Your task to perform on an android device: There is a 1 second recorded audio in my recording list and I don't need it anymore so I want to remove this audio from my phone, so delete this 1 second recorded audio in the Voice Recorder app.
Image 0: 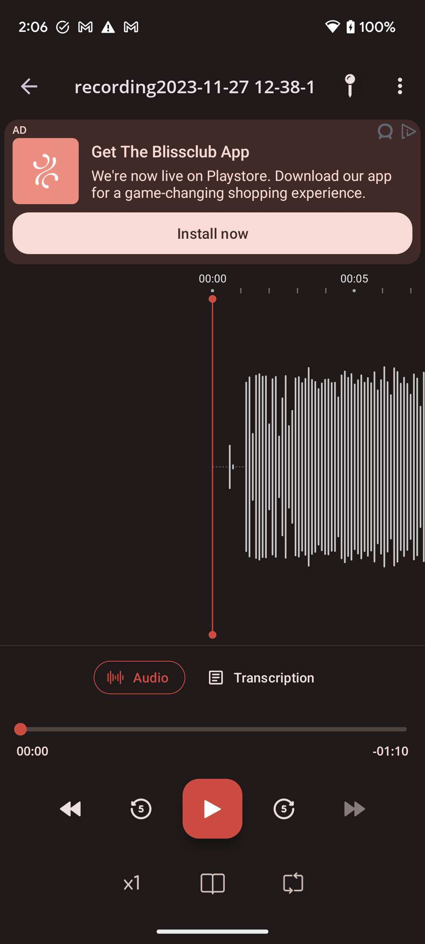
Go back to the previous page to view the audio file of 1 second.
Step 0: press back button
Image 1: 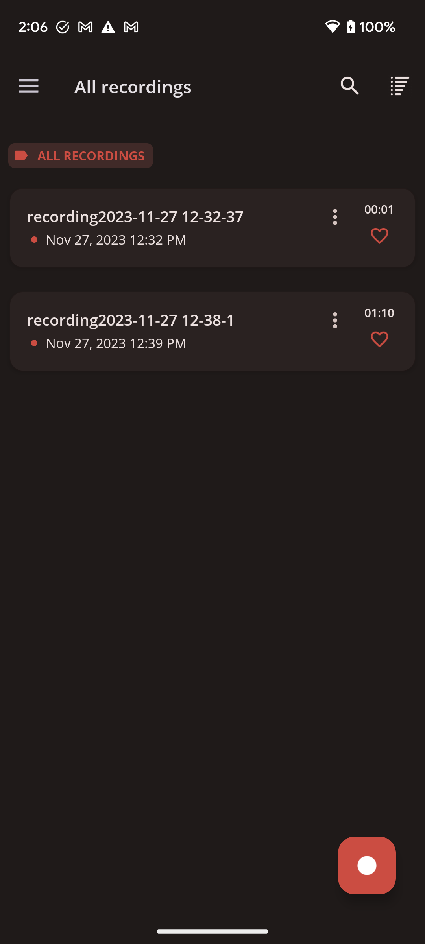
Click on the three dots icon of the 1 second audio file to view the delete option.
Step 1: click (335, 217)
Image 2: 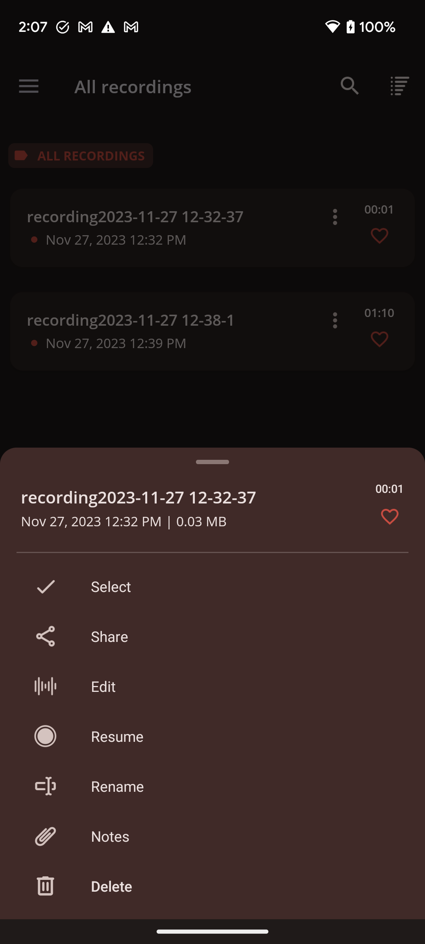
Click on the Delete option to delete this audio file.
Step 2: click (111, 886)
Image 3: 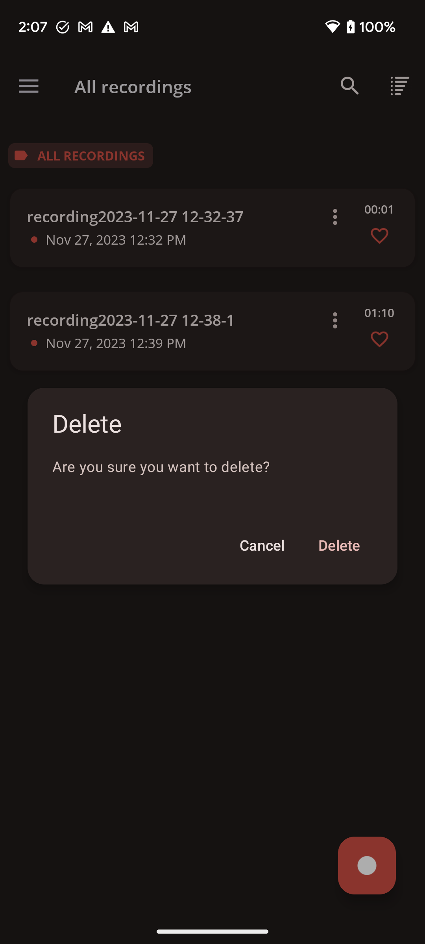
Click on the Delete button to remove this file.
Step 3: click (339, 545)